Your task to perform on an android device: On the Fitbit app, get help from the resources about your resting heart rate.
Image 0: 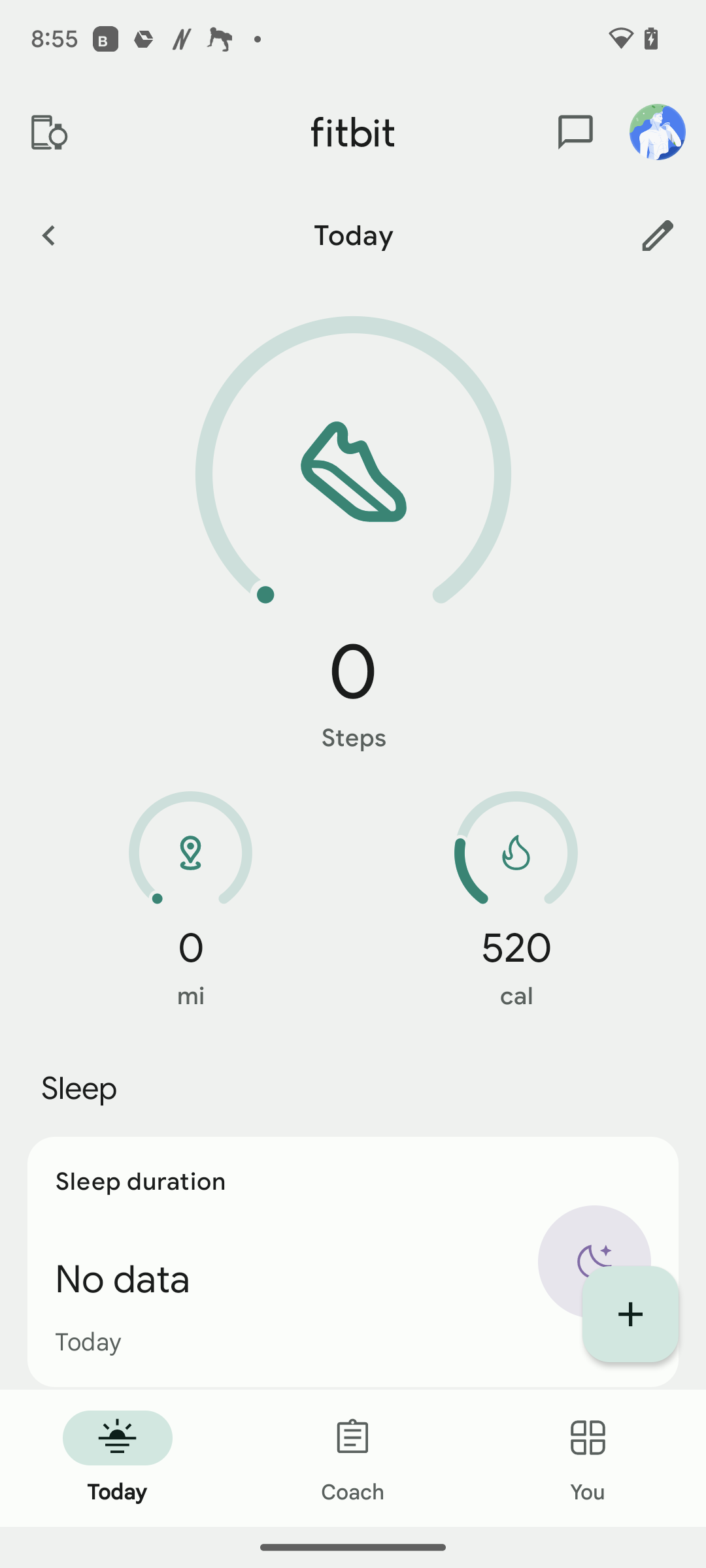
Click on the icon at the top right corner of the screen.
Step 0: click (657, 131)
Image 1: 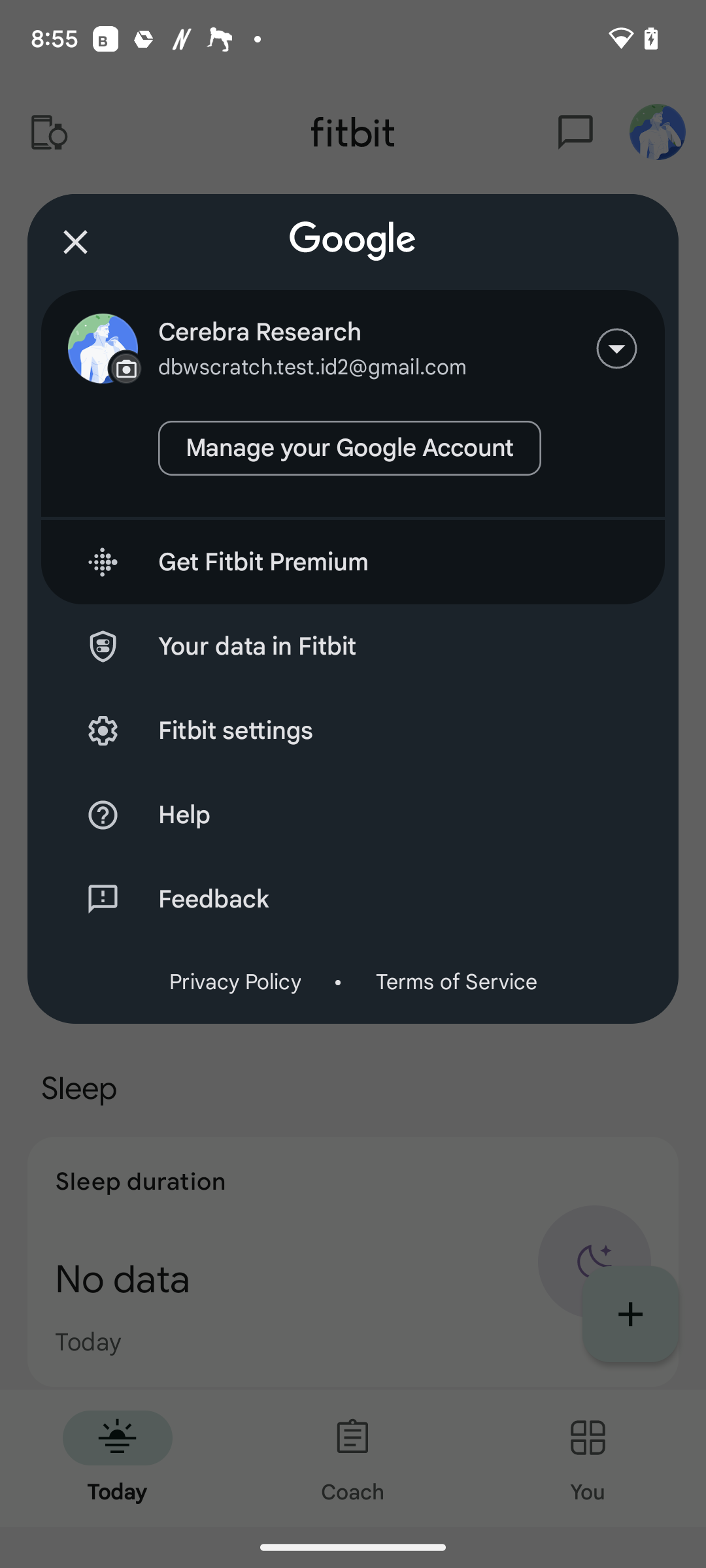
Click on Fitbit settings in the middle of the screen.
Step 1: click (397, 730)
Image 4: 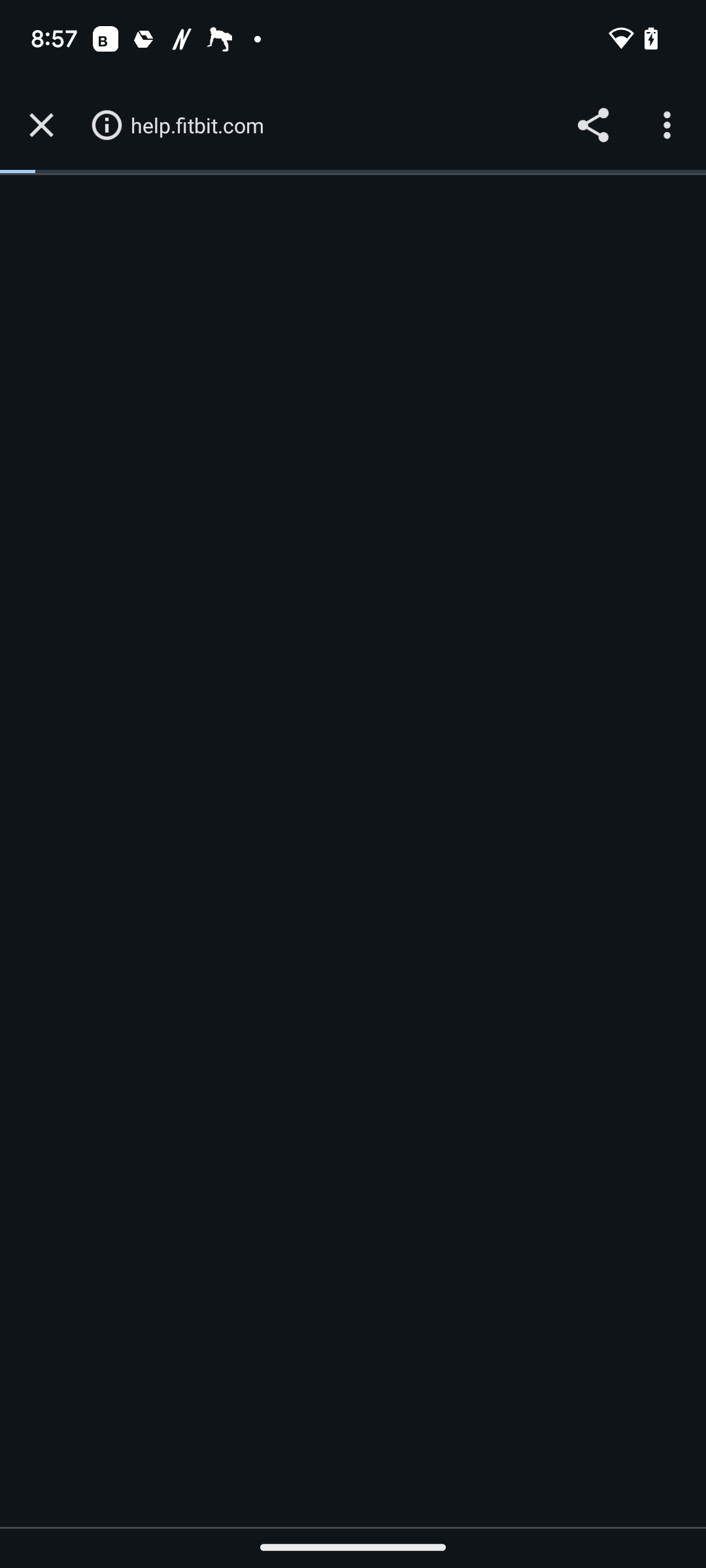
Click on help articles on the left side of the screen.
Step 4: wait
Image 5: 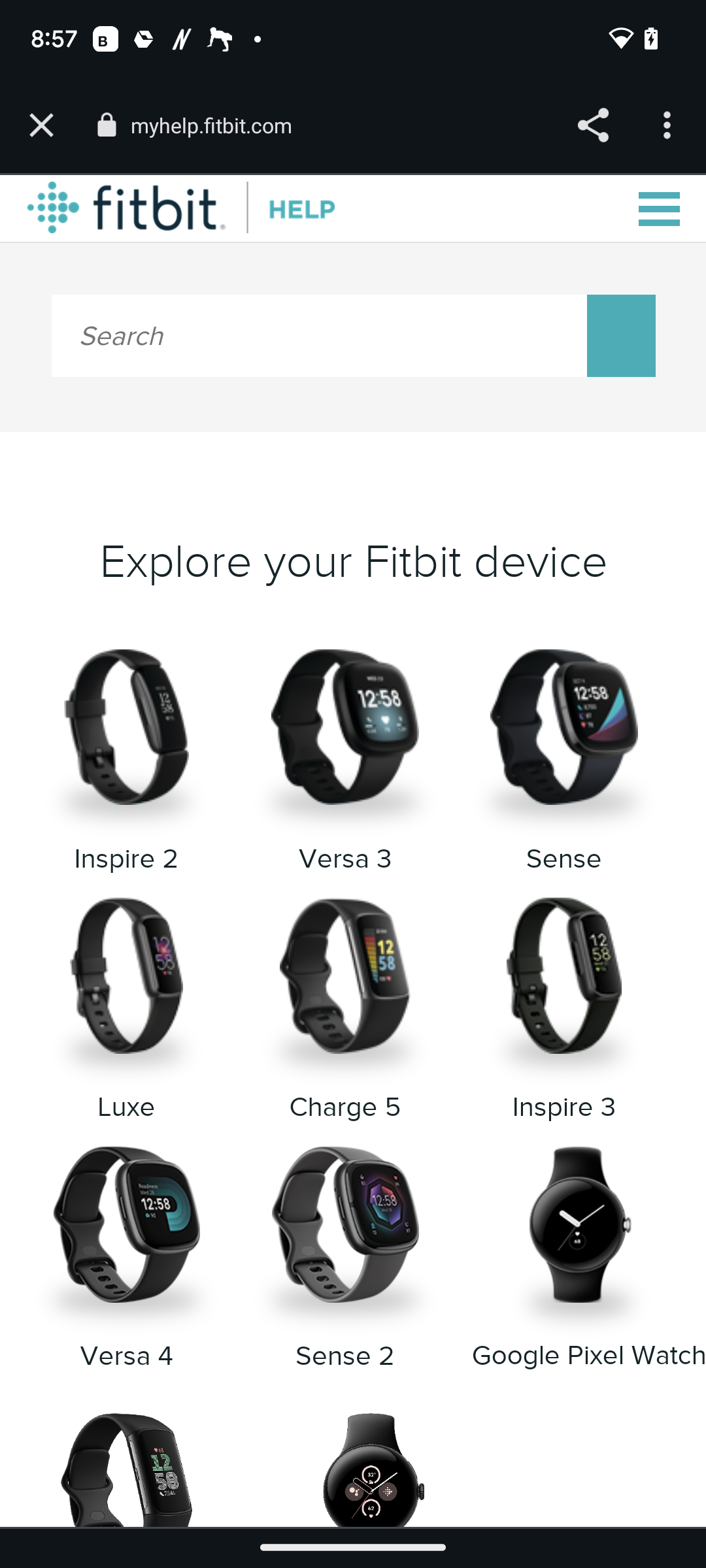
Scroll up
Step 5: scroll down
Image 6: 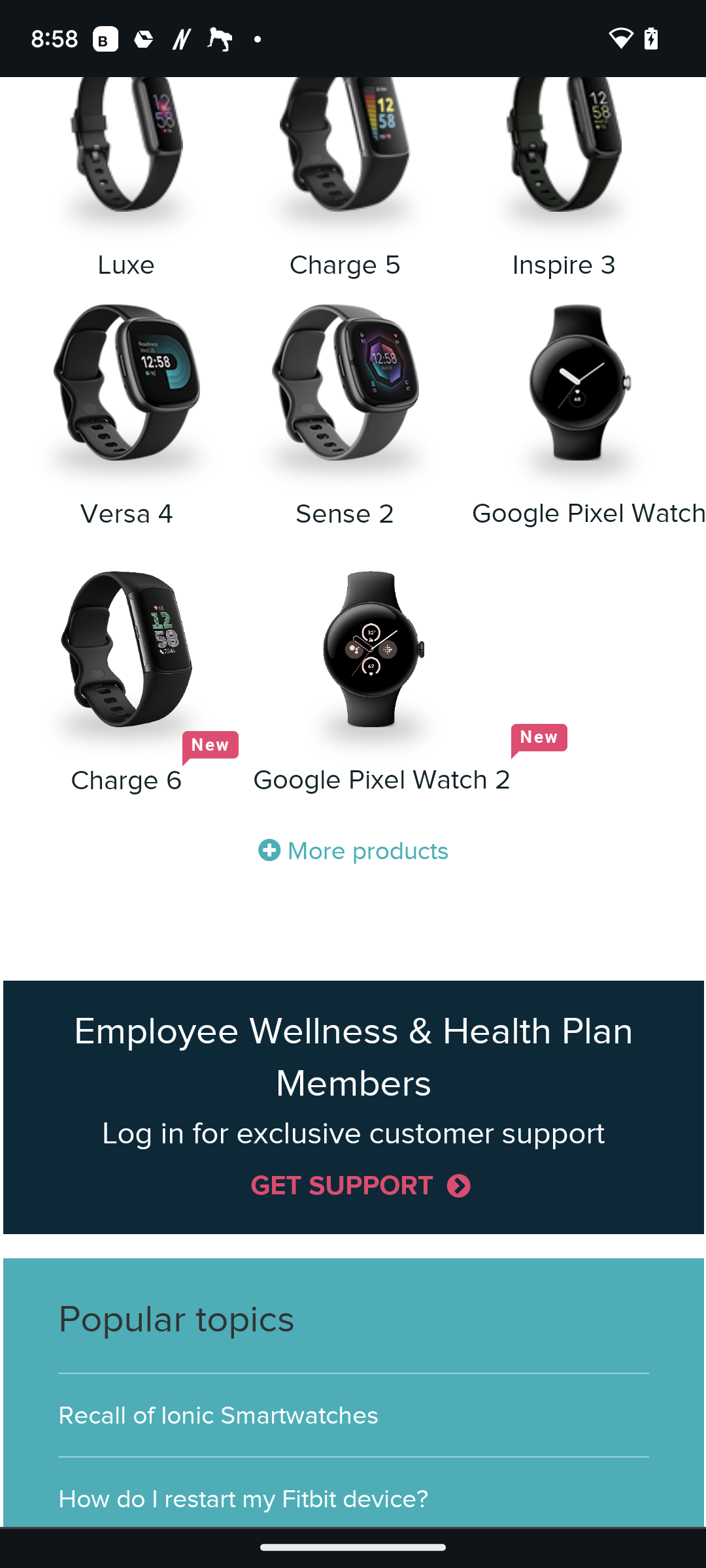
Scroll up
Step 6: scroll down
Image 7: 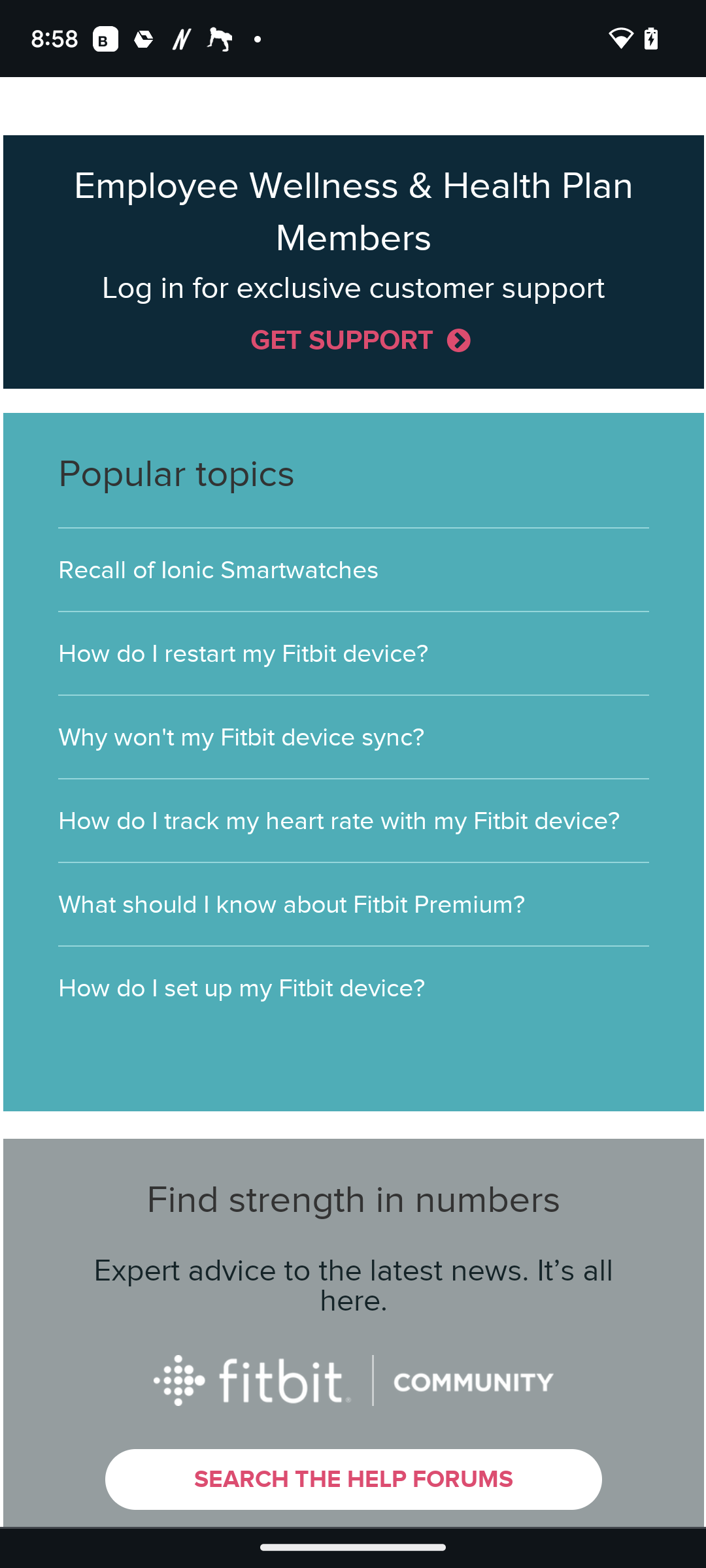
Click on the fourth option in the popular topics section.
Step 7: click (338, 821)
Image 9: 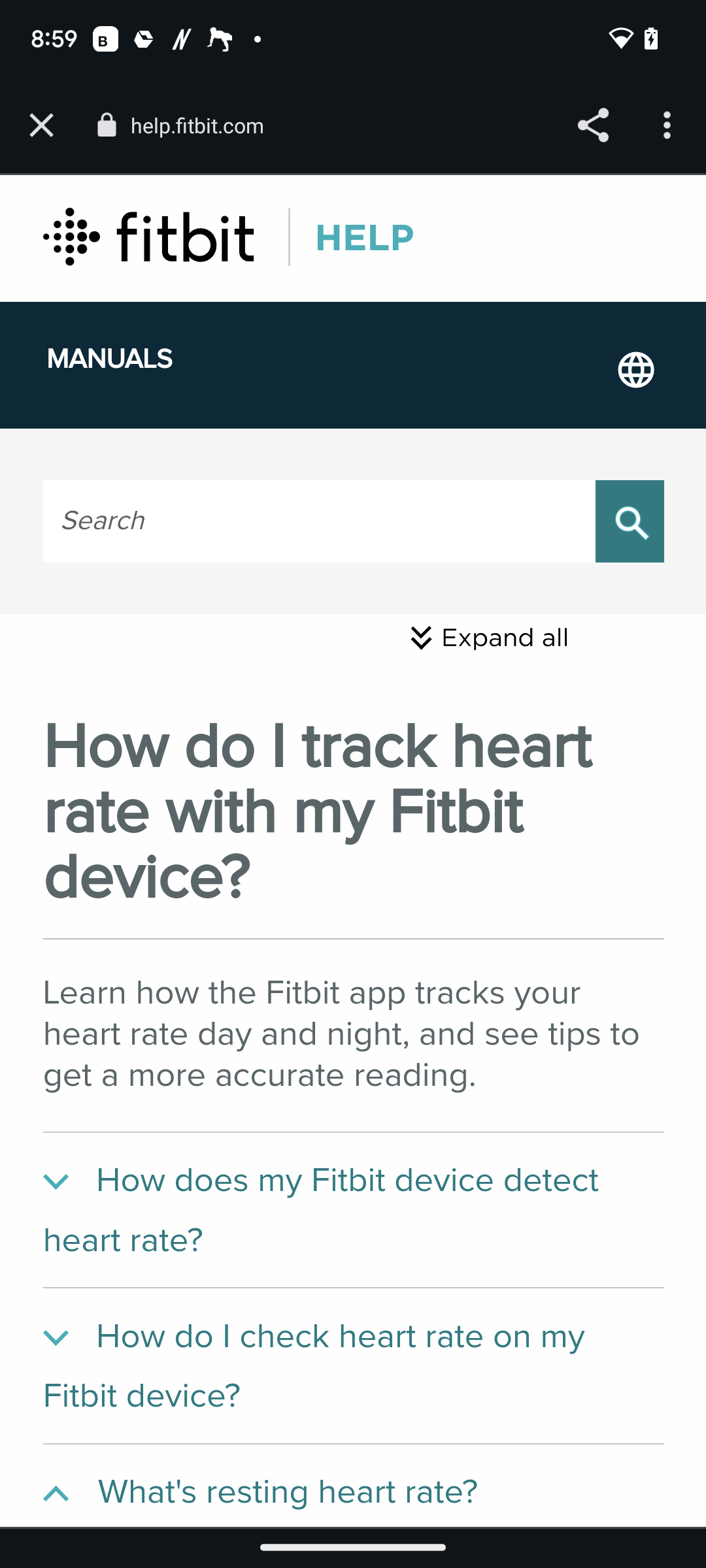
Scroll up
Step 9: scroll down